Your task to perform on an android device: Check other customers opinions about the king size floating bed & floating nightstands by reading their reviews.
Image 0: 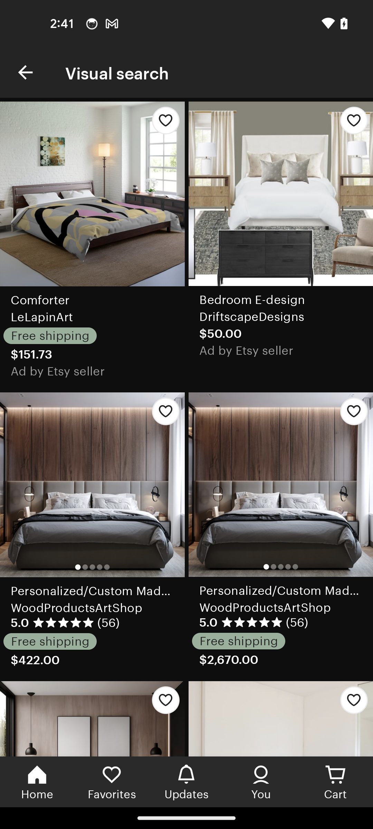
Go back to the previous page
Step 0: press back button
Image 1: 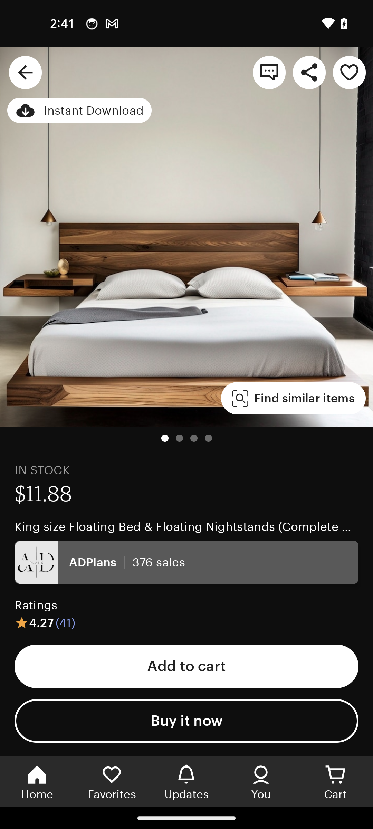
Swipe up to view the reviews
Step 1: scroll down
Image 2: 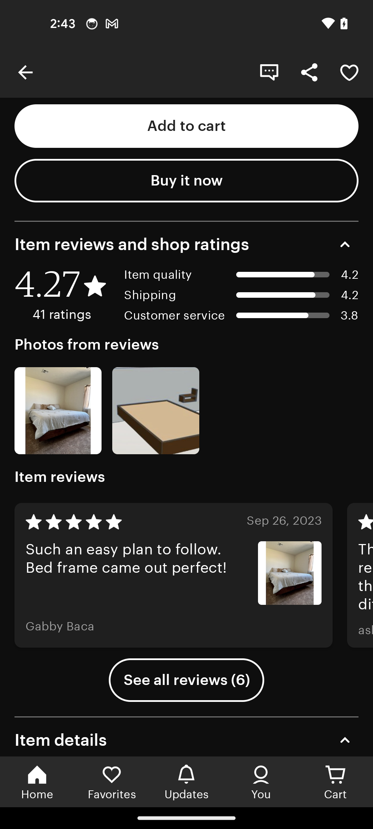
Tap on the see all reviews button
Step 2: click (186, 680)